Your task to perform on an android device: I want to view my contacts which are added in my family group, so view the family group contacts in the Phonebook app.
Image 0: 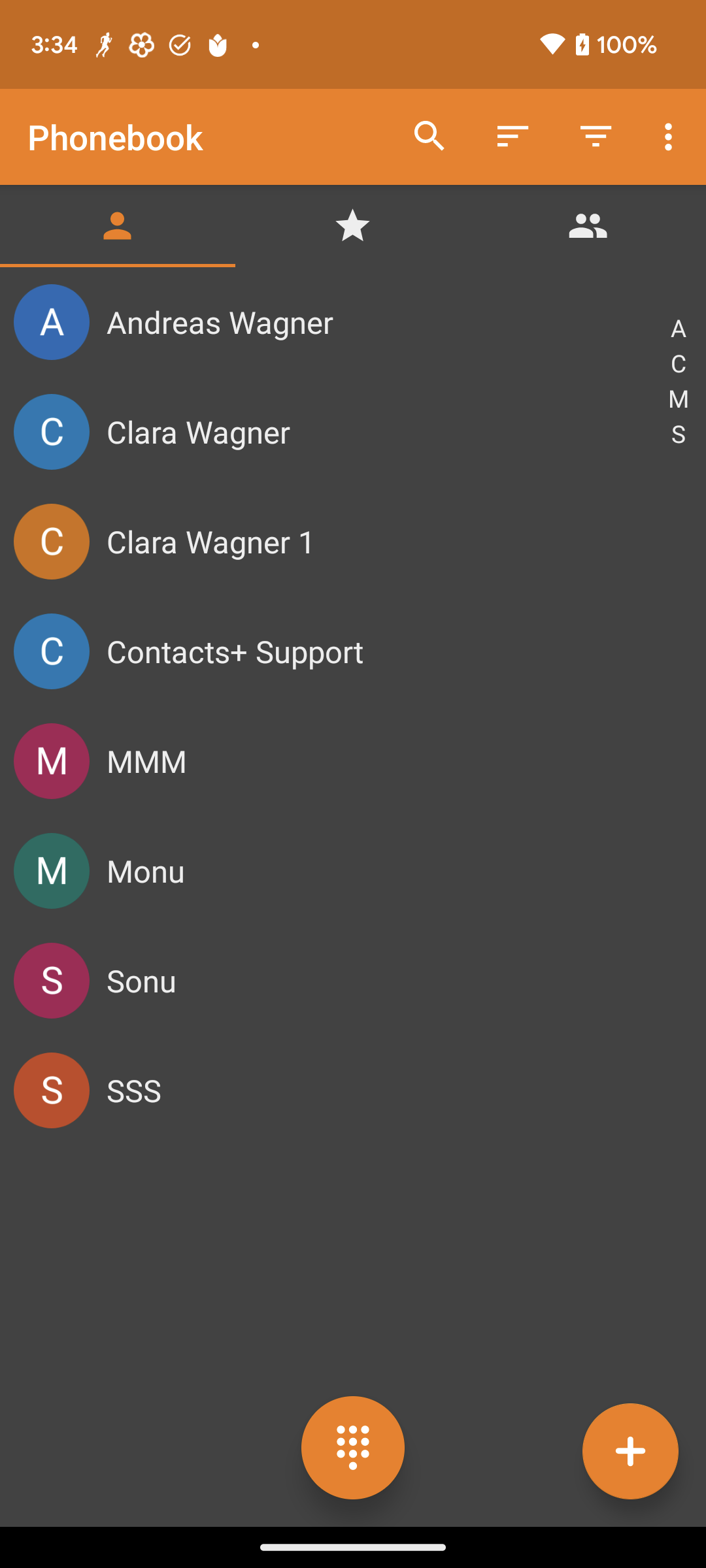
Click on the group icon at the top right corner of the screen to view the family group contacts.
Step 0: click (588, 225)
Image 1: 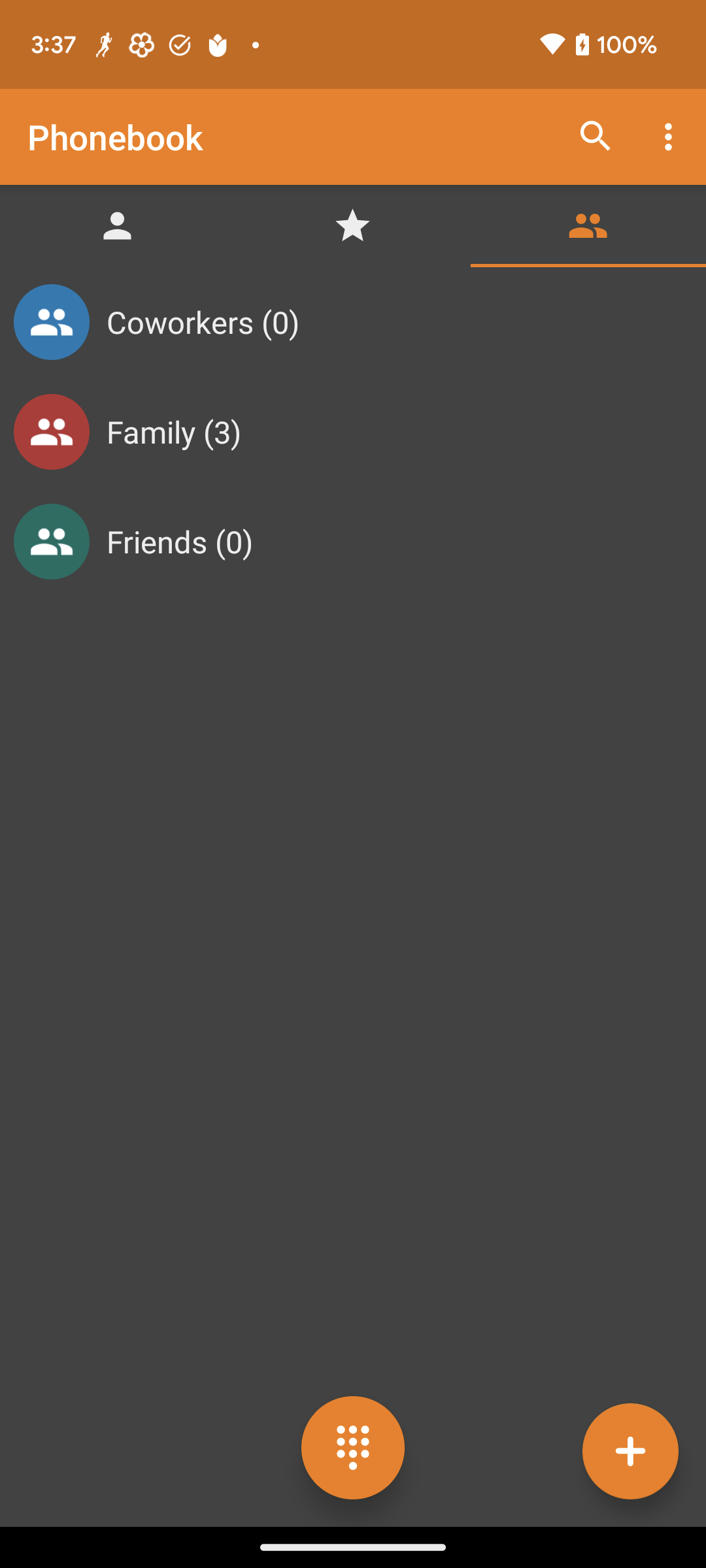
Click on the Family option to view the contacts in the family group.
Step 1: click (386, 431)